Your task to perform on an android device: Often, I saved places which i like most but never visited. Show me the all saved places in the app.
Image 0: 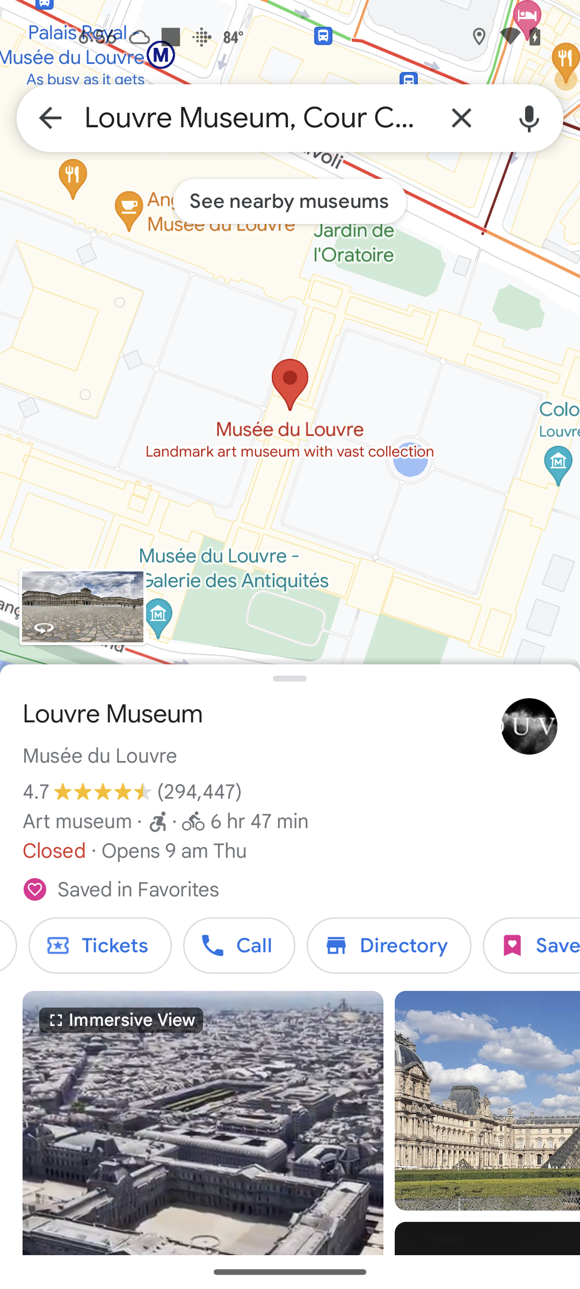
Click on the back arrow key at the top left of the screen
Step 0: click (50, 118)
Image 1: 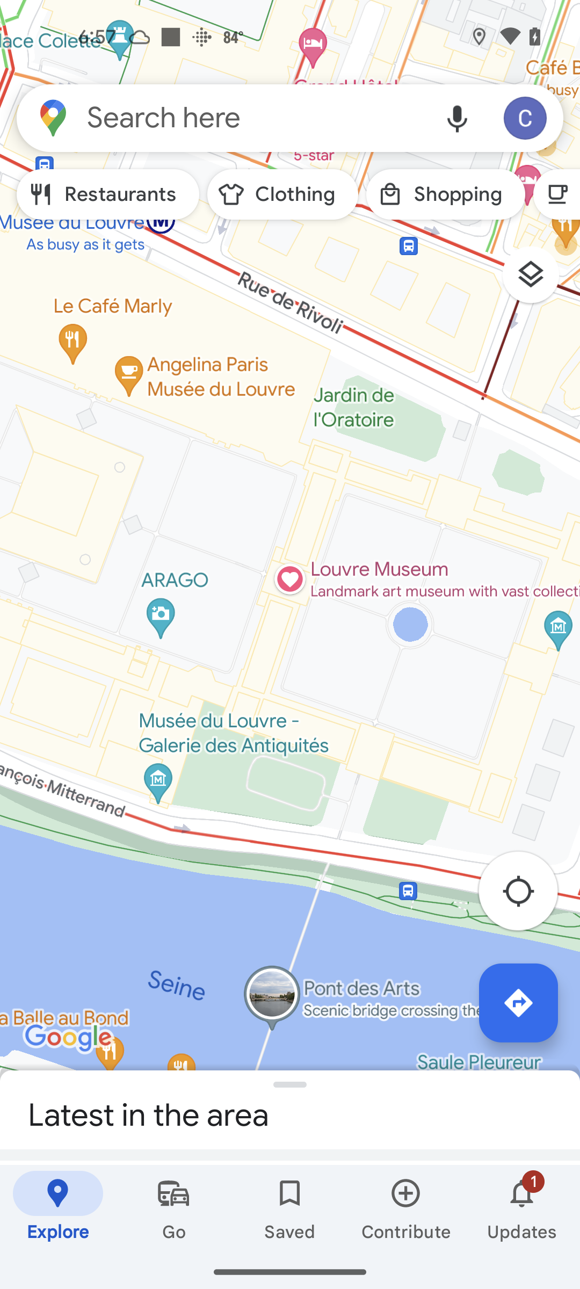
Click on the Saved icon at the bottom center of the screen
Step 1: click (290, 1210)
Image 2: 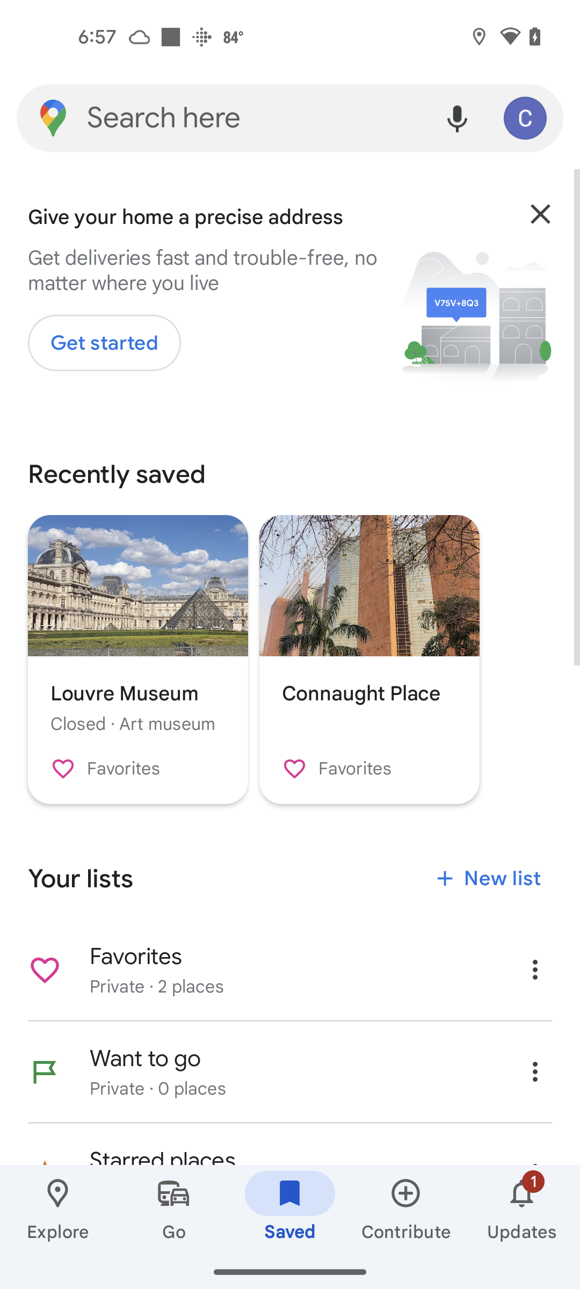
Scroll down to view more
Step 2: scroll down
Image 3: 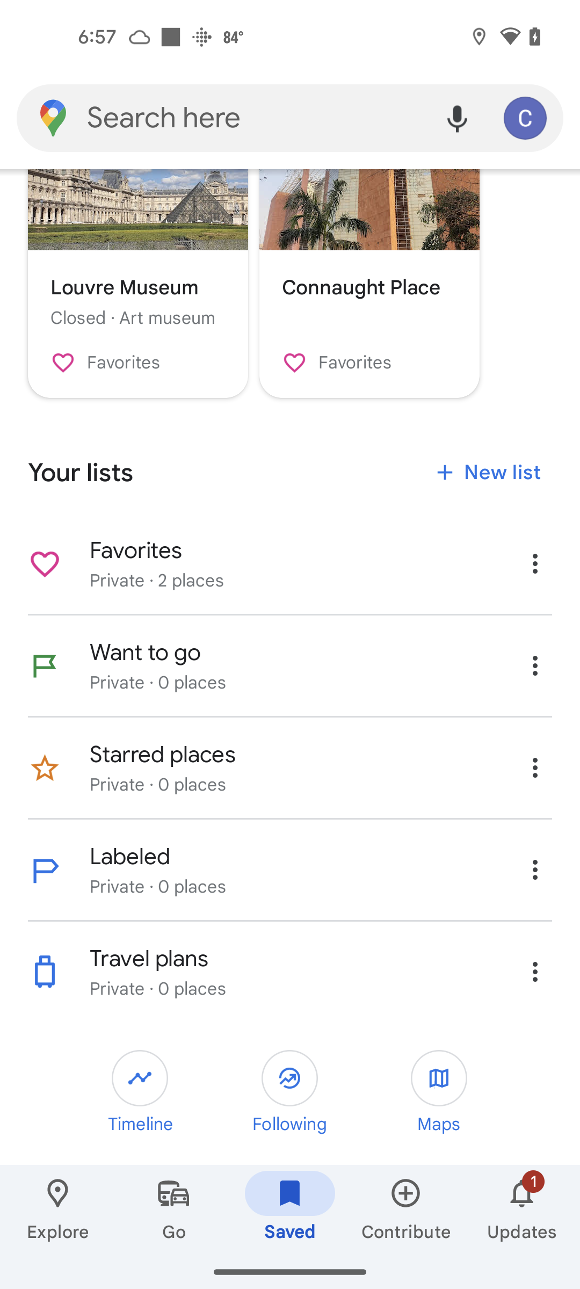
Click on the Favorites
Step 3: click (289, 563)
Image 4: 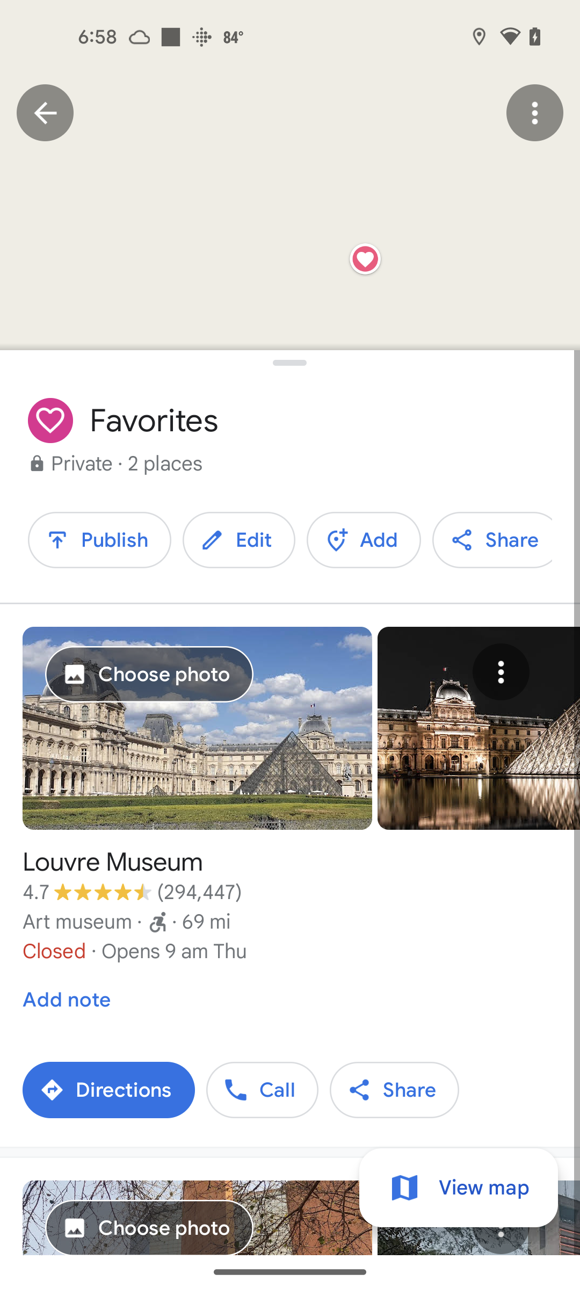
Swipe up to view more
Step 4: scroll down